Your task to perform on an android device: On the Eurostar app, show me the  standard train schedules of trains from Amsterdam Centraal station to Rotterdam Centraal  station.
Image 0: 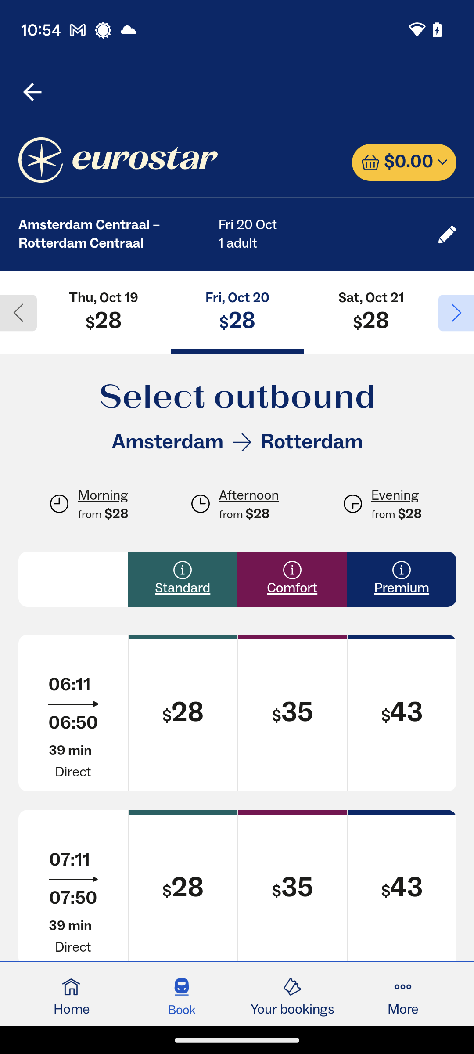
Scroll up on the screen to view the train schedules.
Step 0: scroll down
Image 1: 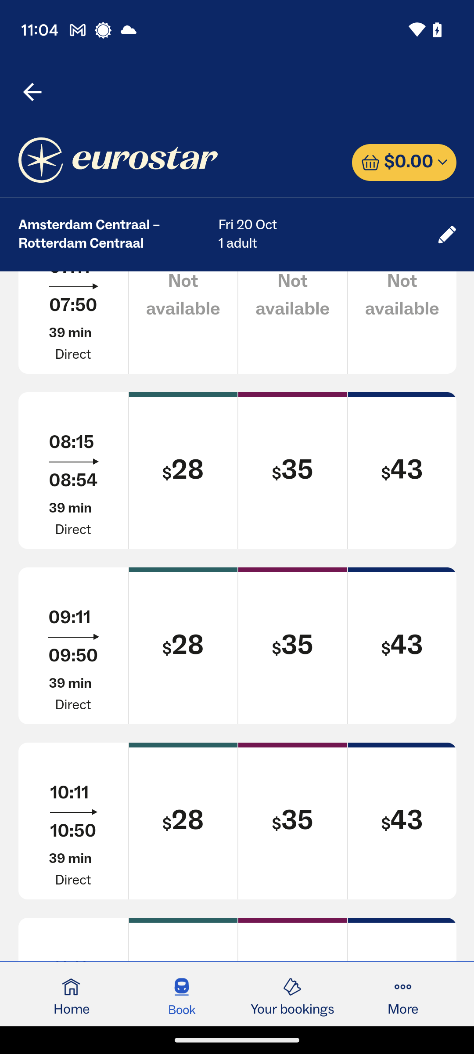
Scroll up on the screen to view the train schedules.
Step 1: scroll down
Image 2: 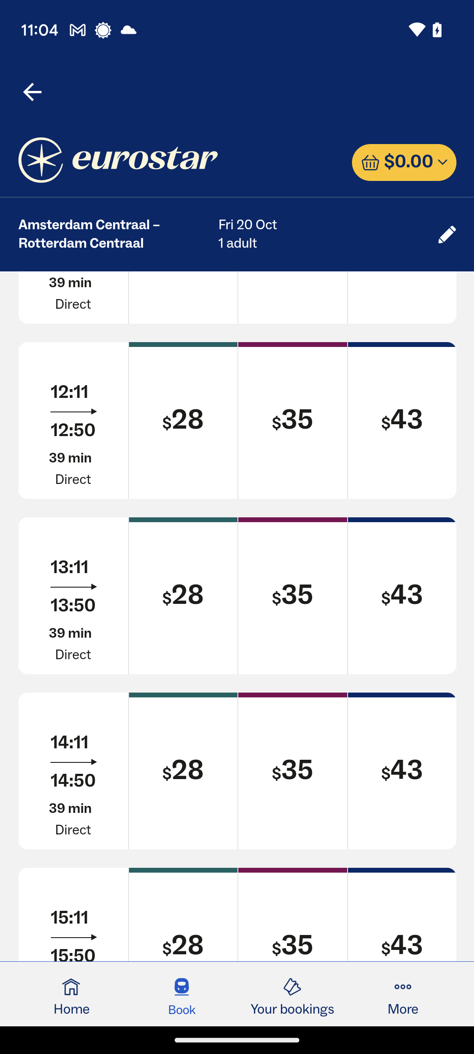
Scroll up on the screen to view the train schedules.
Step 2: scroll down
Image 3: 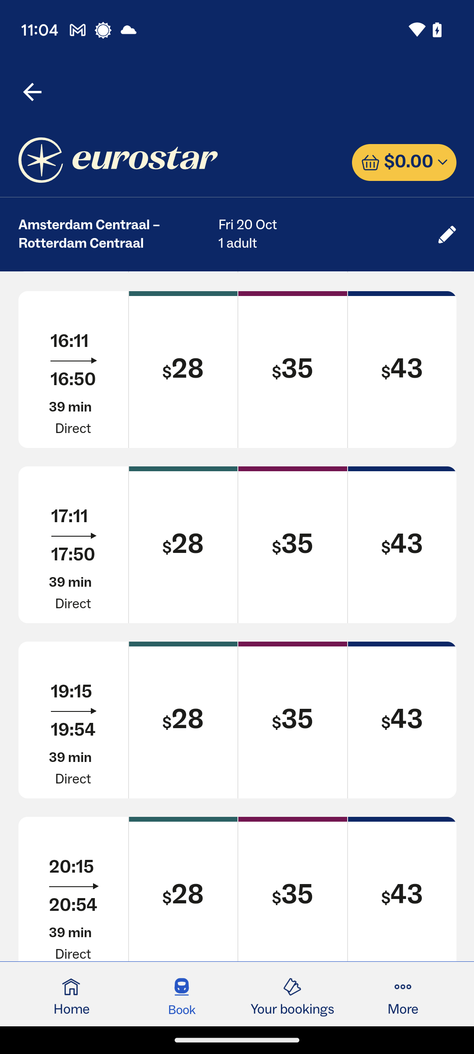
Scroll up on the screen to view the train schedules.
Step 3: scroll down